Your task to perform on an android device: I want to save the ´Traveling to amsterdam´ document.
Image 0: 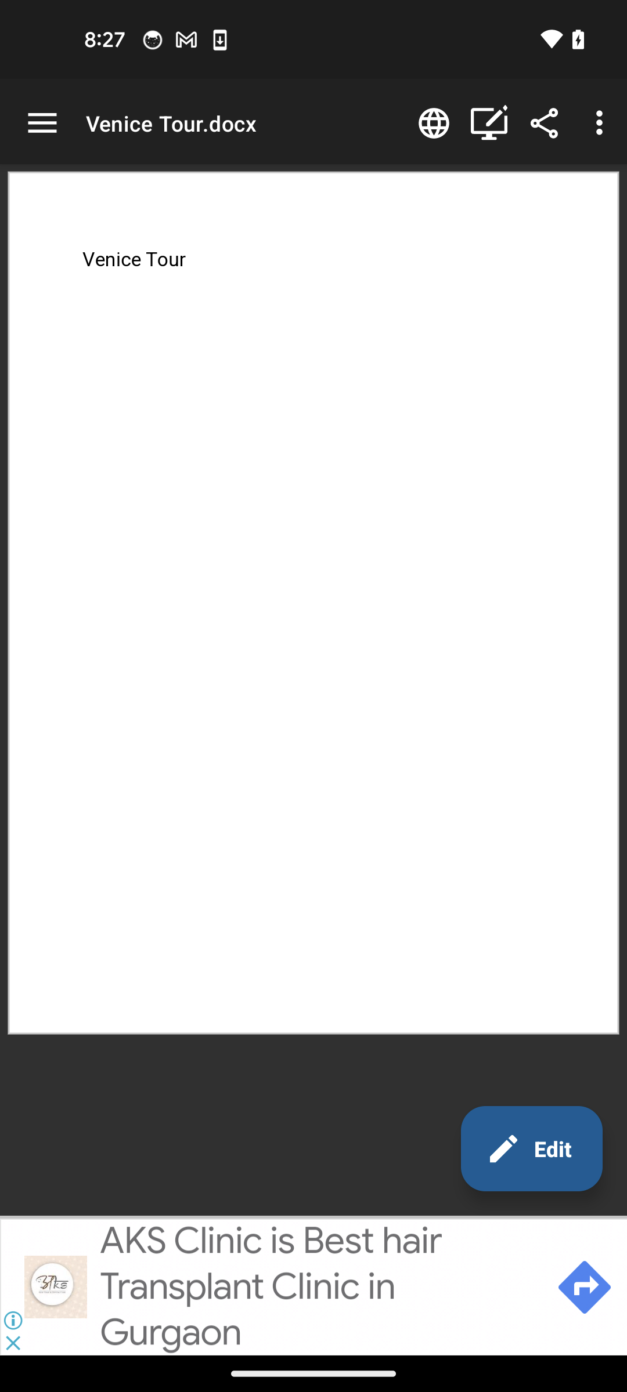
Go back to the previous page
Step 0: press back button
Image 1: 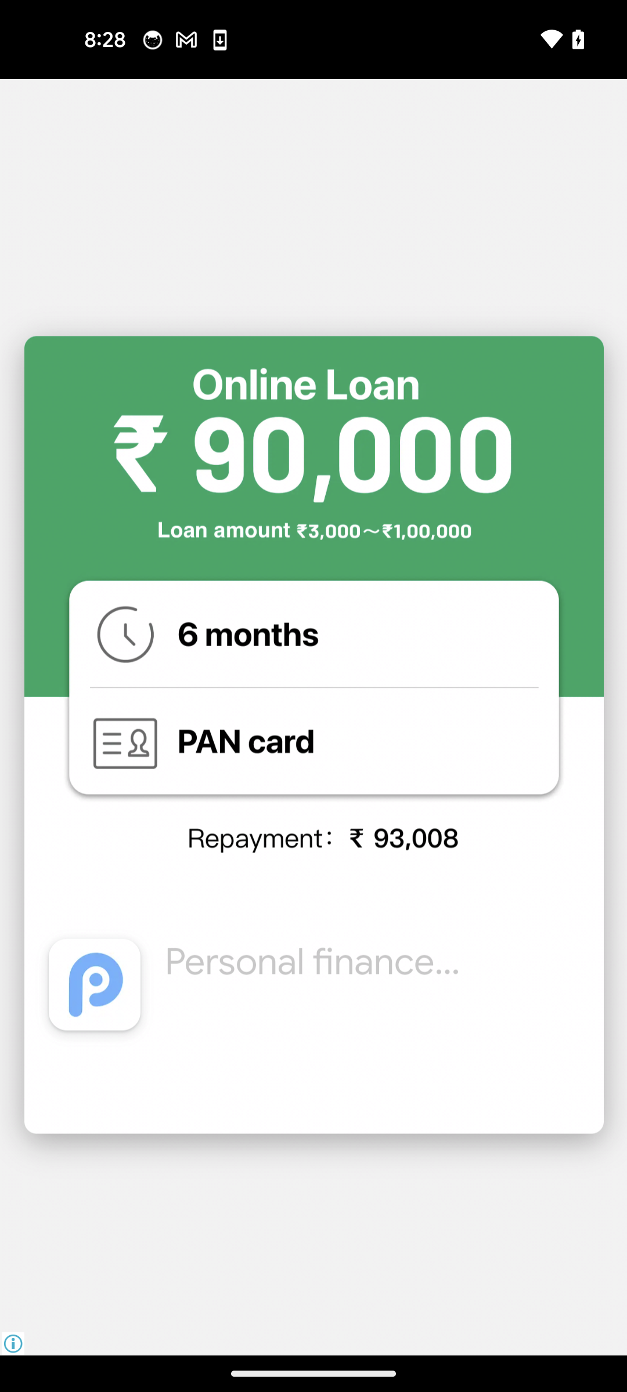
Go back to the previous page
Step 1: wait
Image 2: 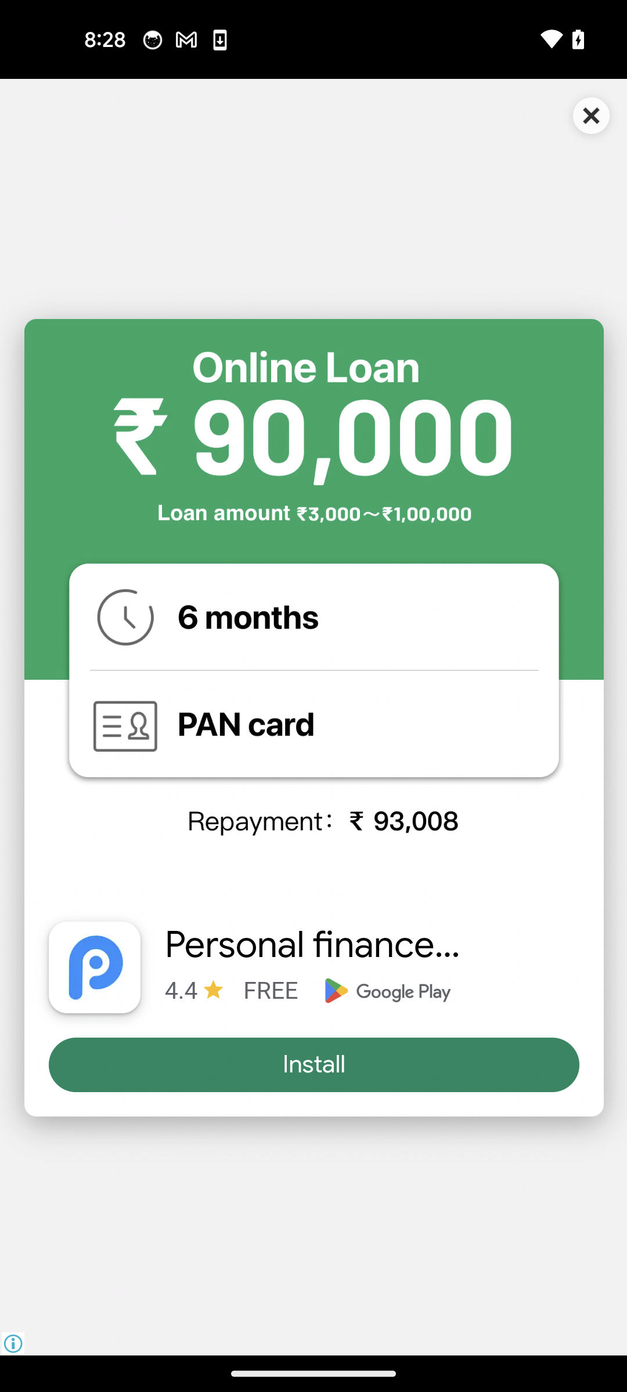
Tap on the cross icon
Step 2: click (592, 115)
Image 3: 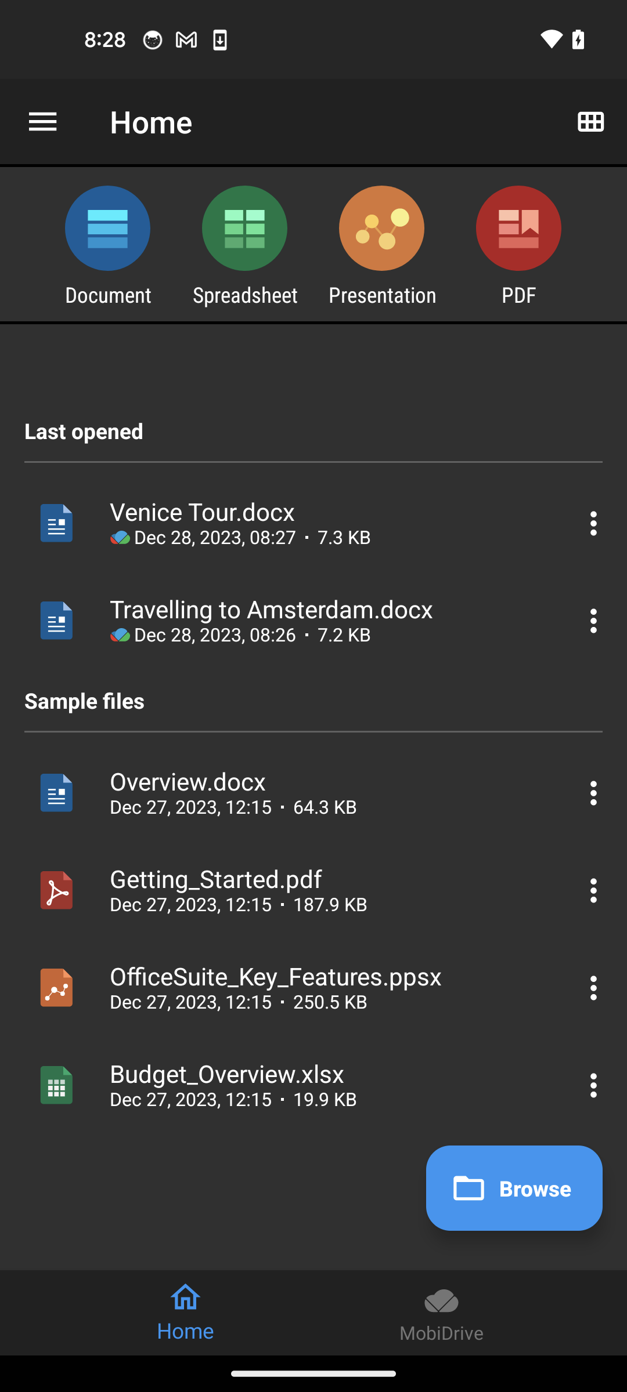
Open the travelling to amsterdam document
Step 3: click (271, 610)
Image 4: 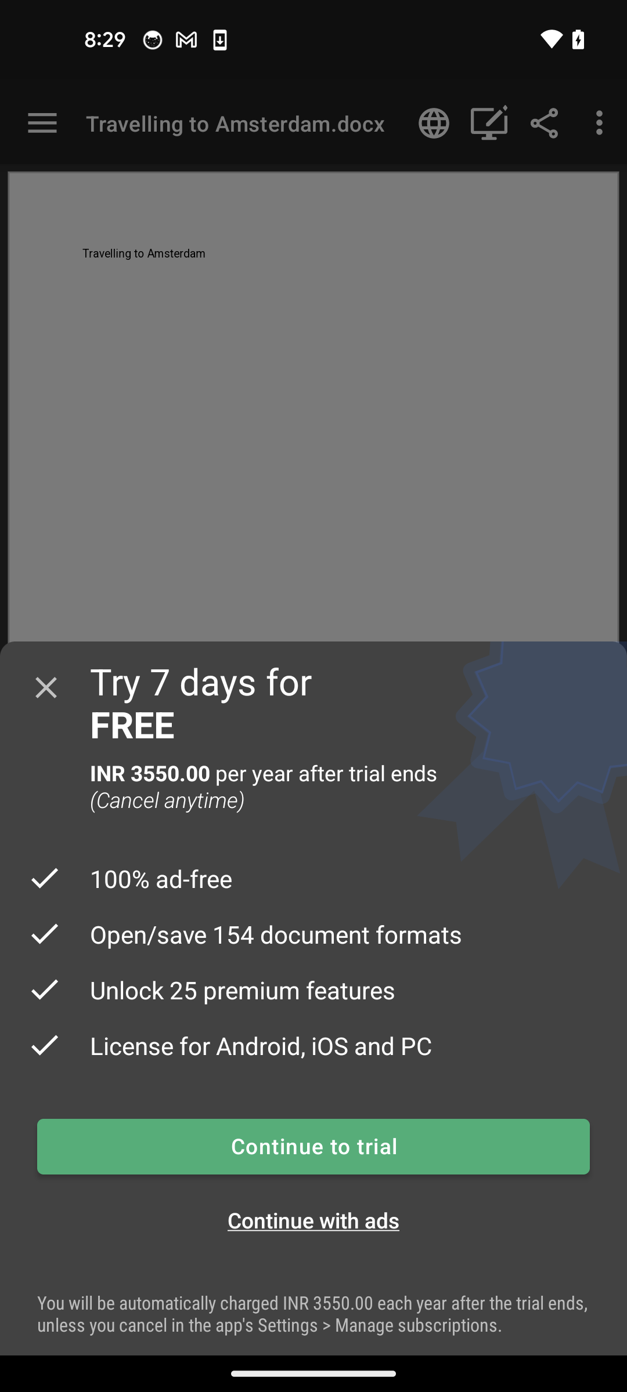
Tap on the cross icon to close the pop up
Step 4: click (45, 687)
Image 5: 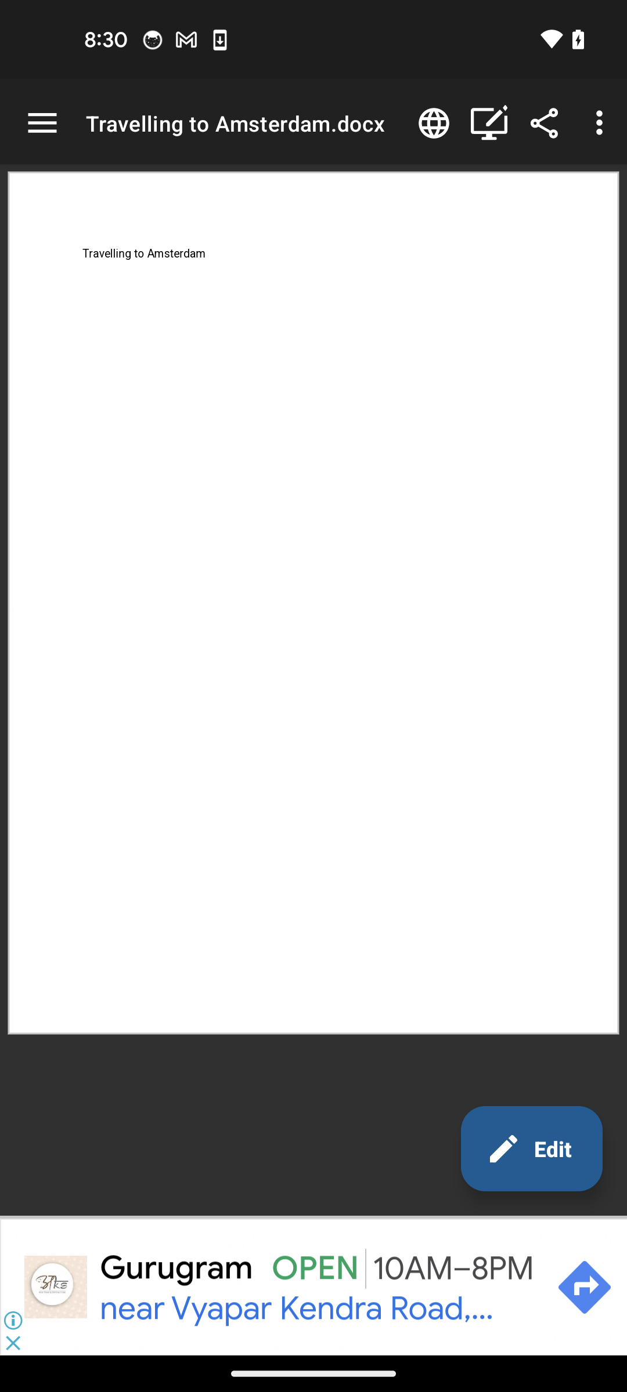
Tap on the three dots menu icon
Step 5: click (595, 122)
Image 6: 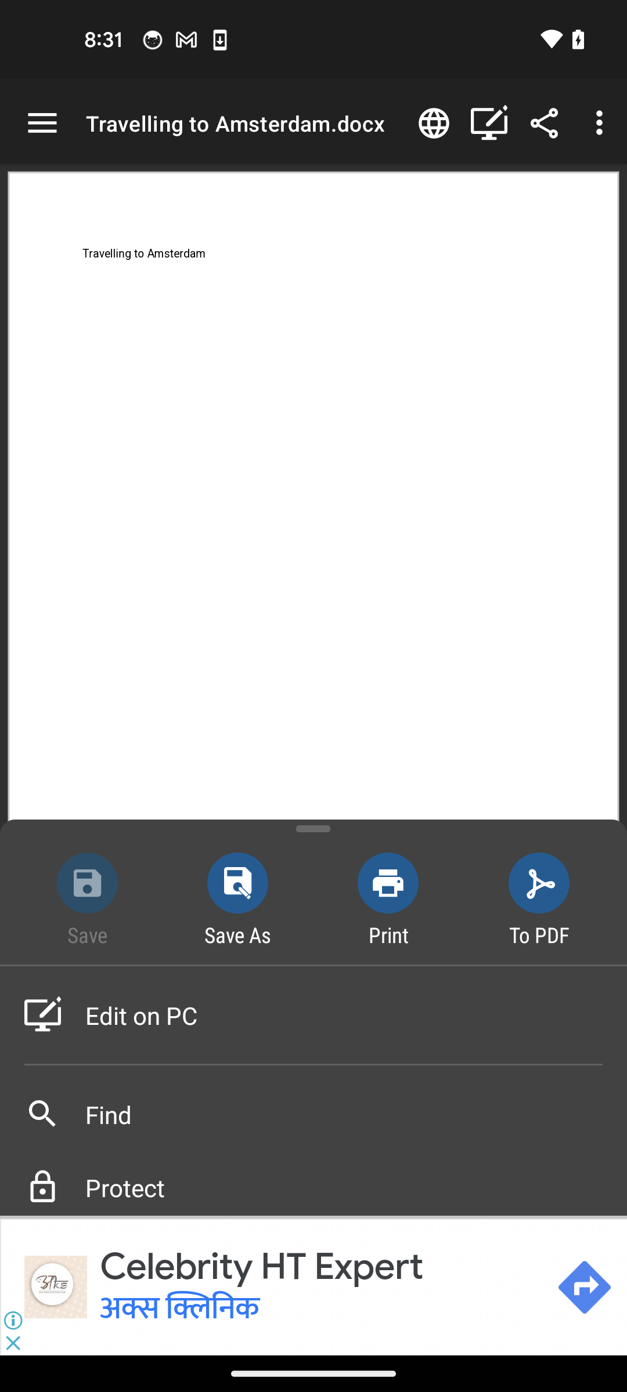
Tap on the save as option
Step 6: click (237, 898)
Image 7: 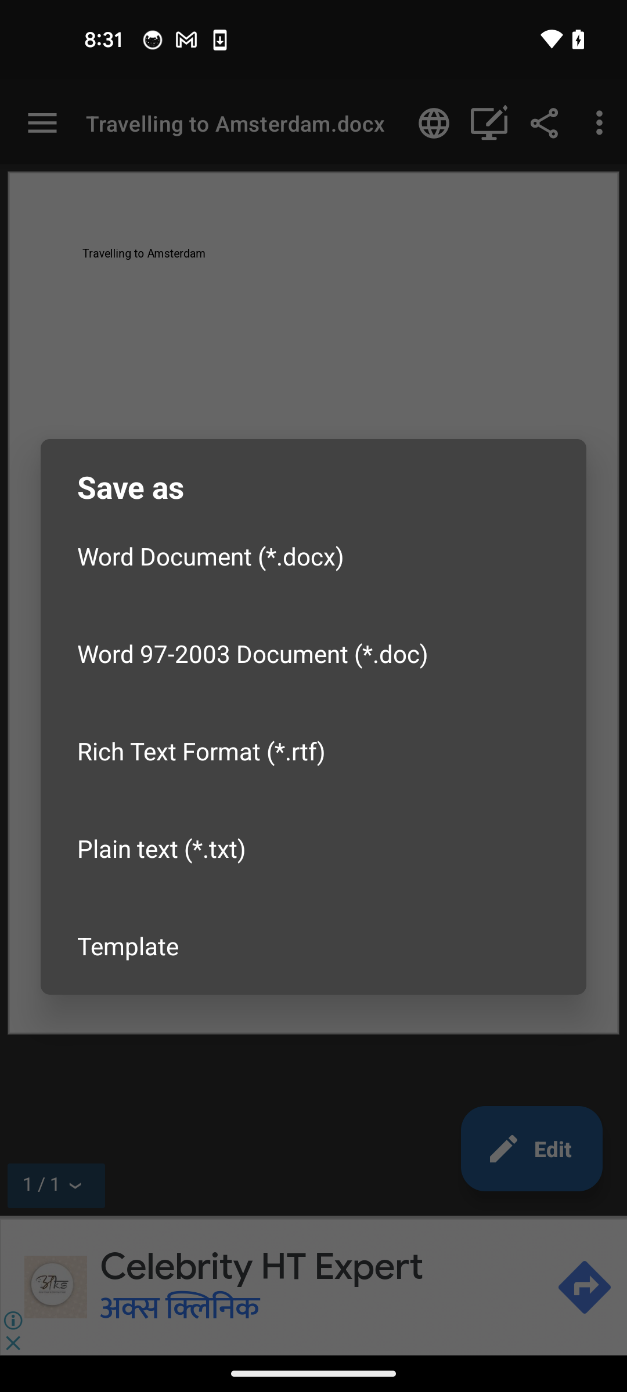
Select the first option
Step 7: click (313, 556)
Image 8: 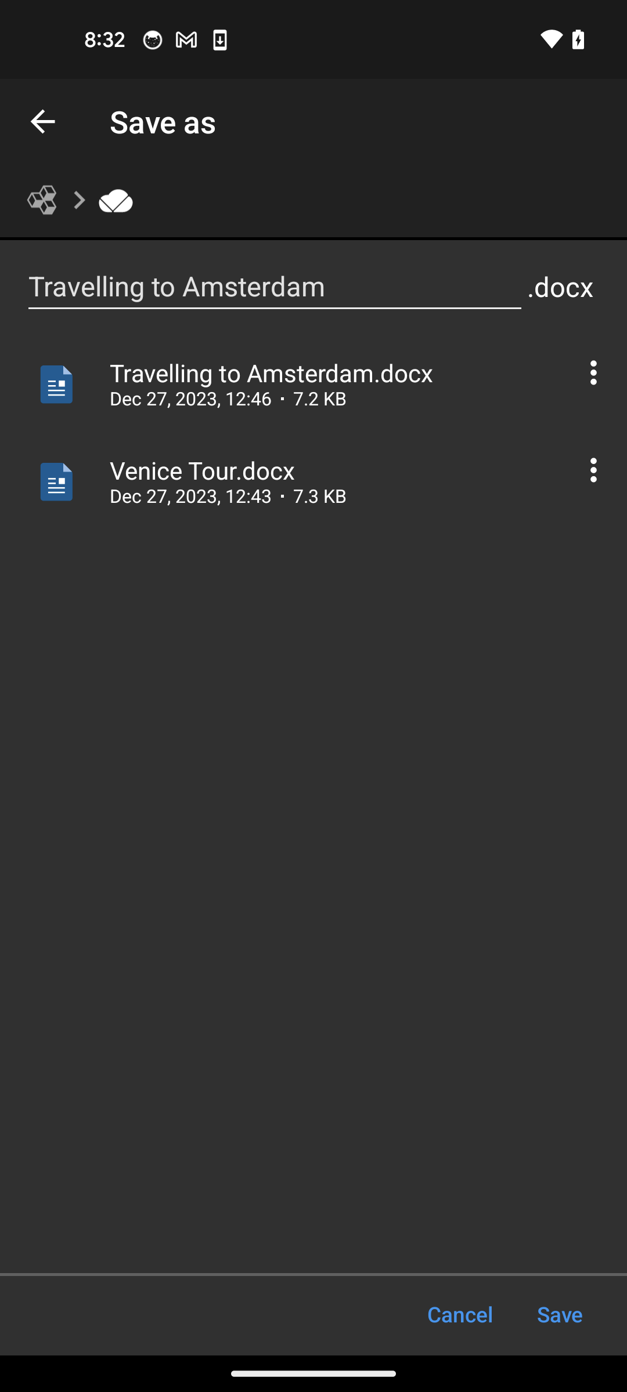
Tap on the save option
Step 8: click (559, 1314)
Image 9: 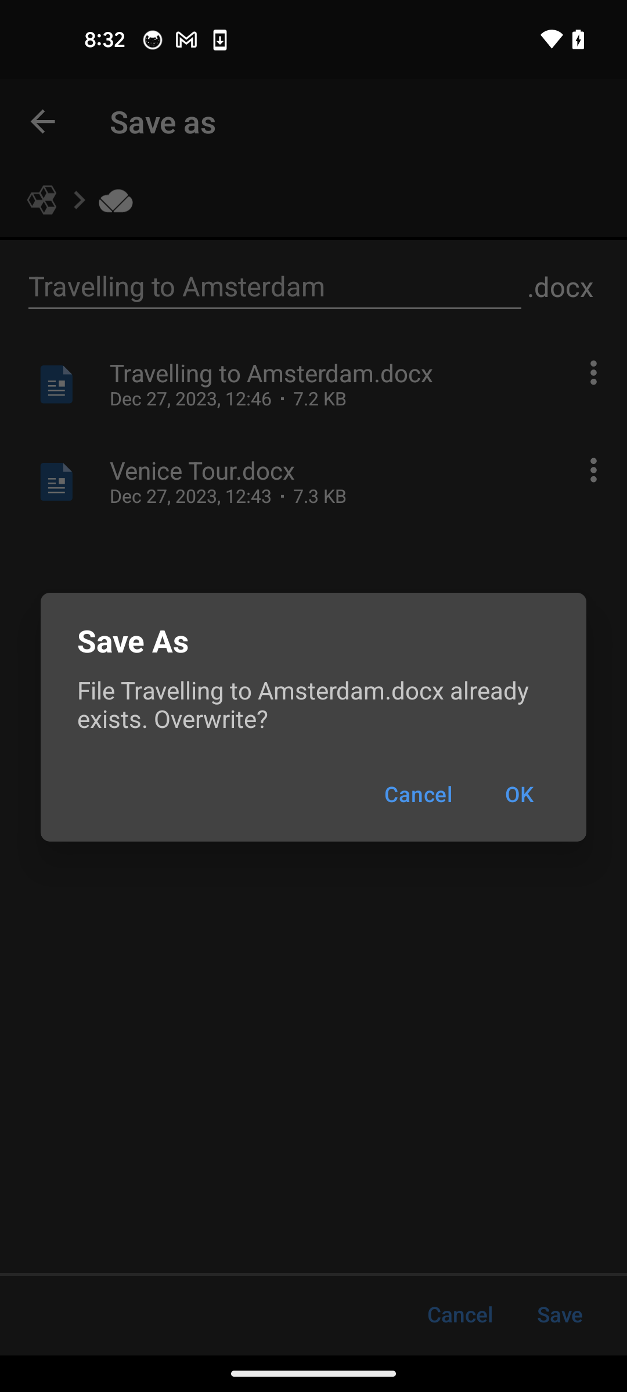
Tap on the ok option
Step 9: click (518, 794)